Your task to perform on an android device: Open the Puma app and read the reviews for  PUMA X DAPPER DAN suede men's sneakers
Image 0: 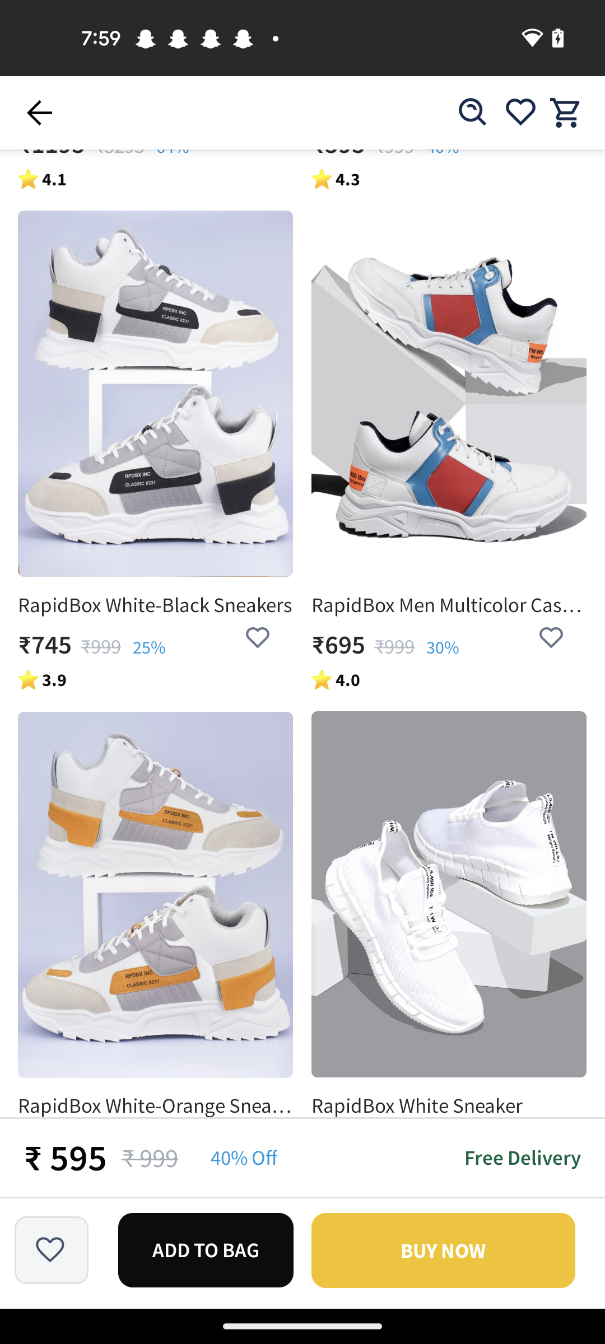
open puma app
Step 0: open app "PUMA"
Image 1: 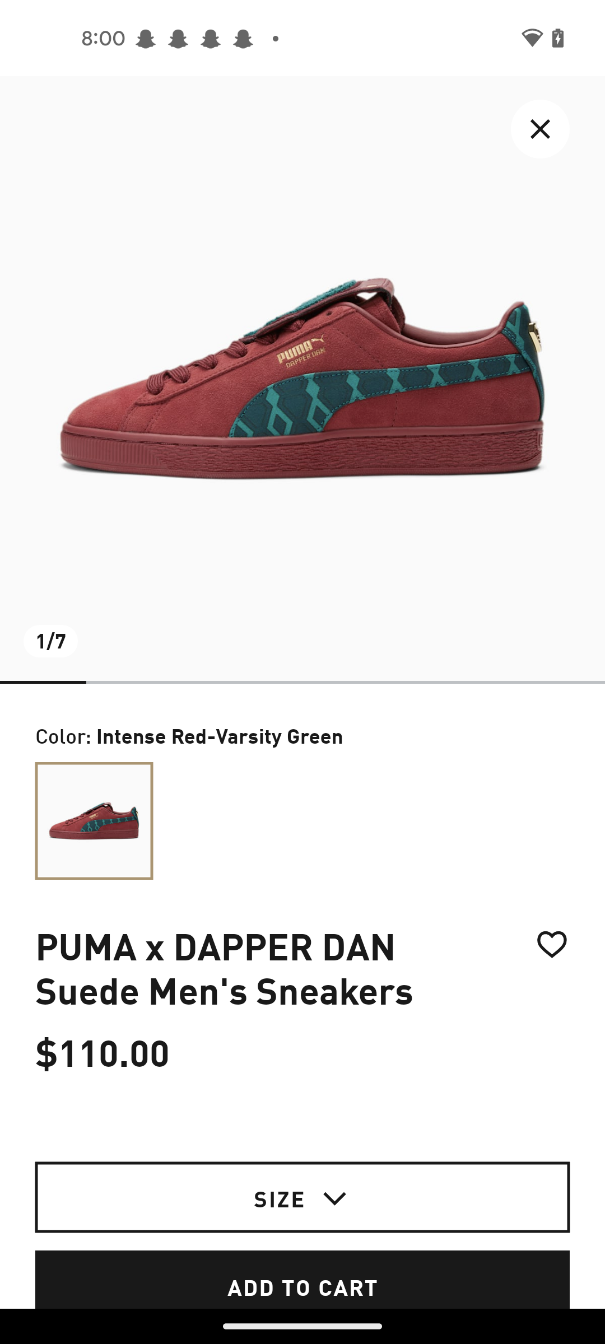
Swipe up to view the reviews option
Step 1: scroll down
Image 2: 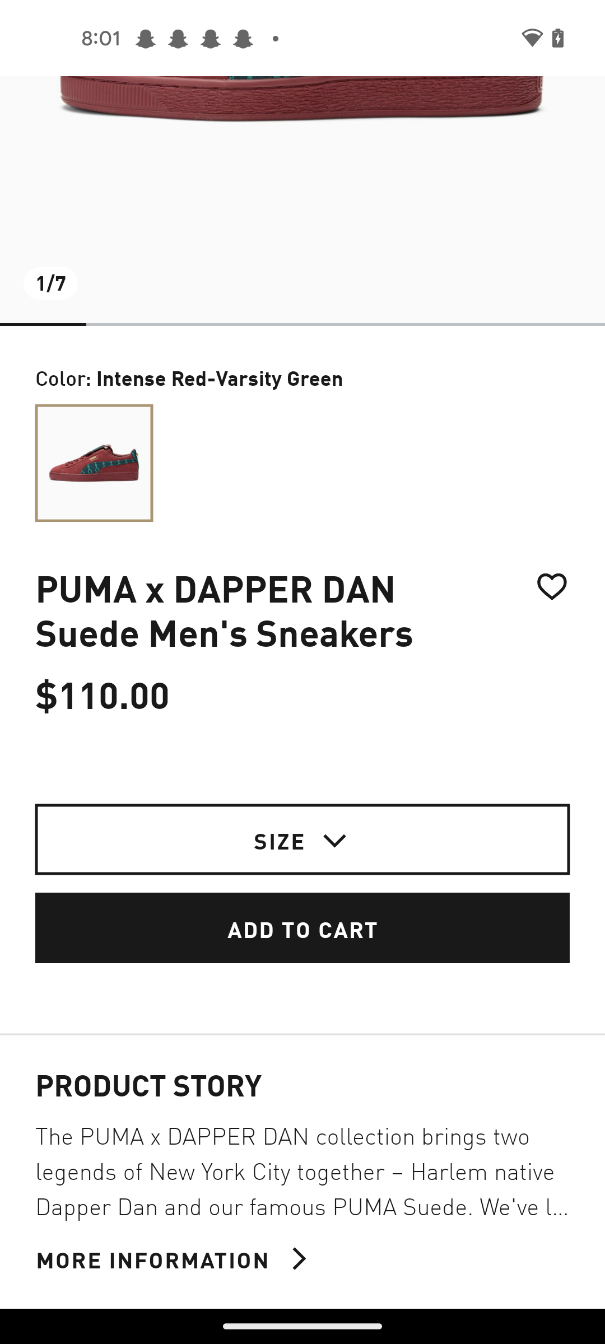
Swipe up to view the reviews option
Step 2: scroll down
Image 3: 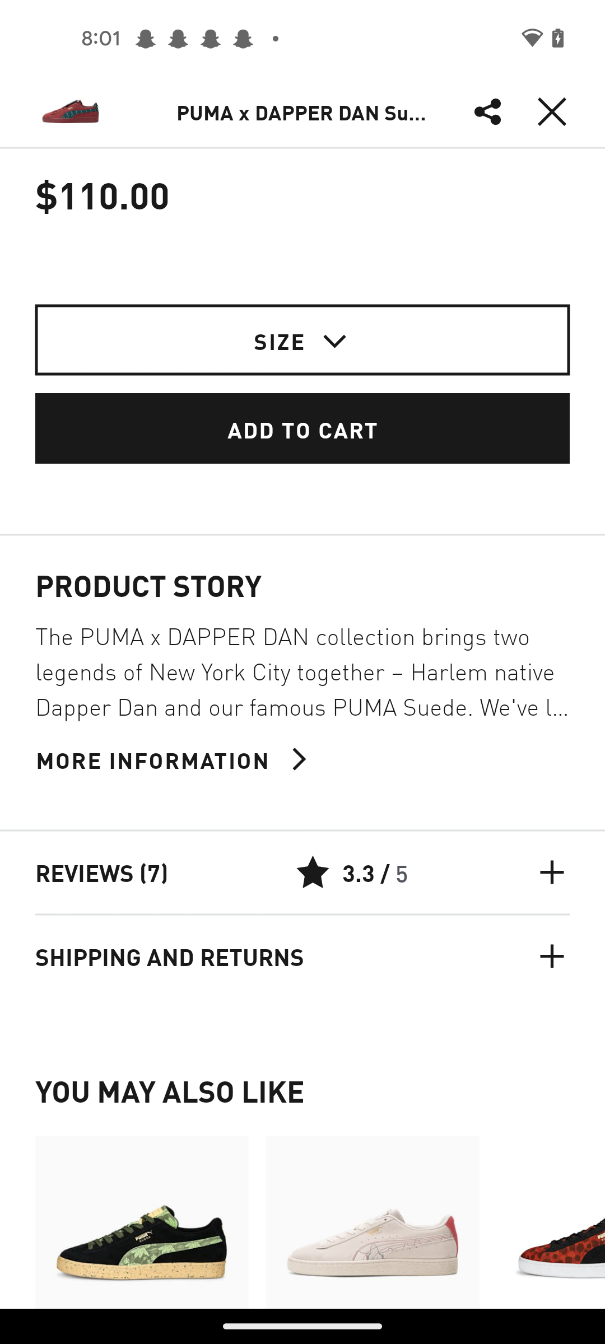
Click on the Reviews option
Step 3: click (101, 872)
Image 4: 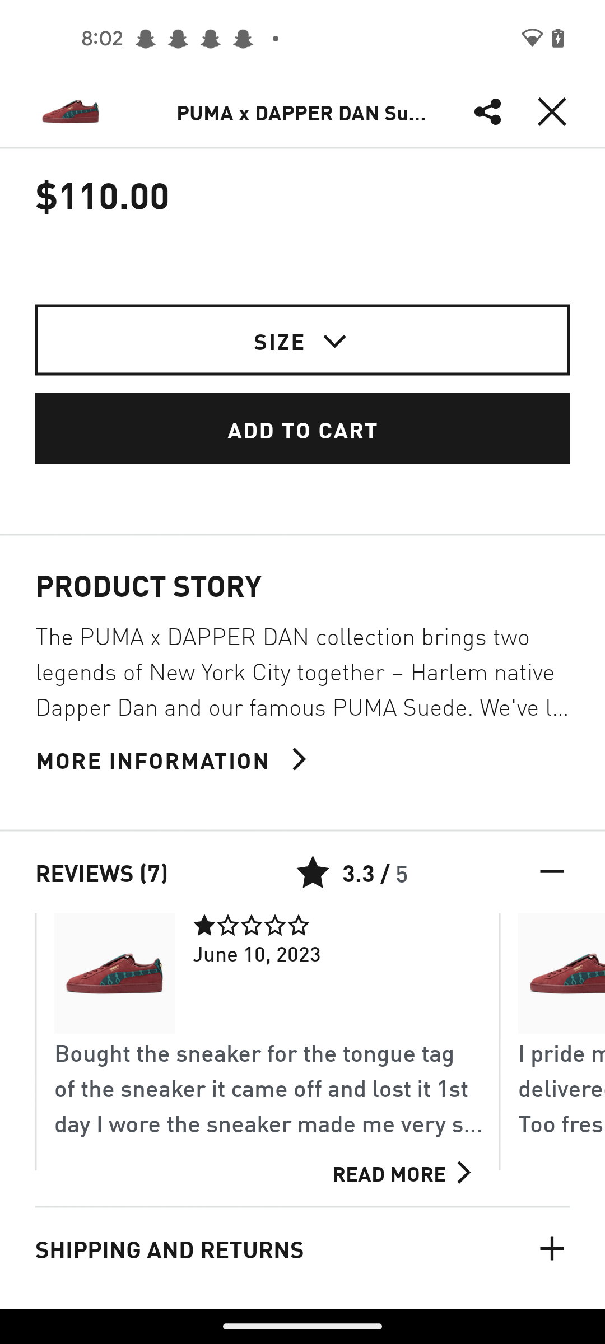
Swipe left to view more Reviews 
Step 4: scroll right
Image 5: 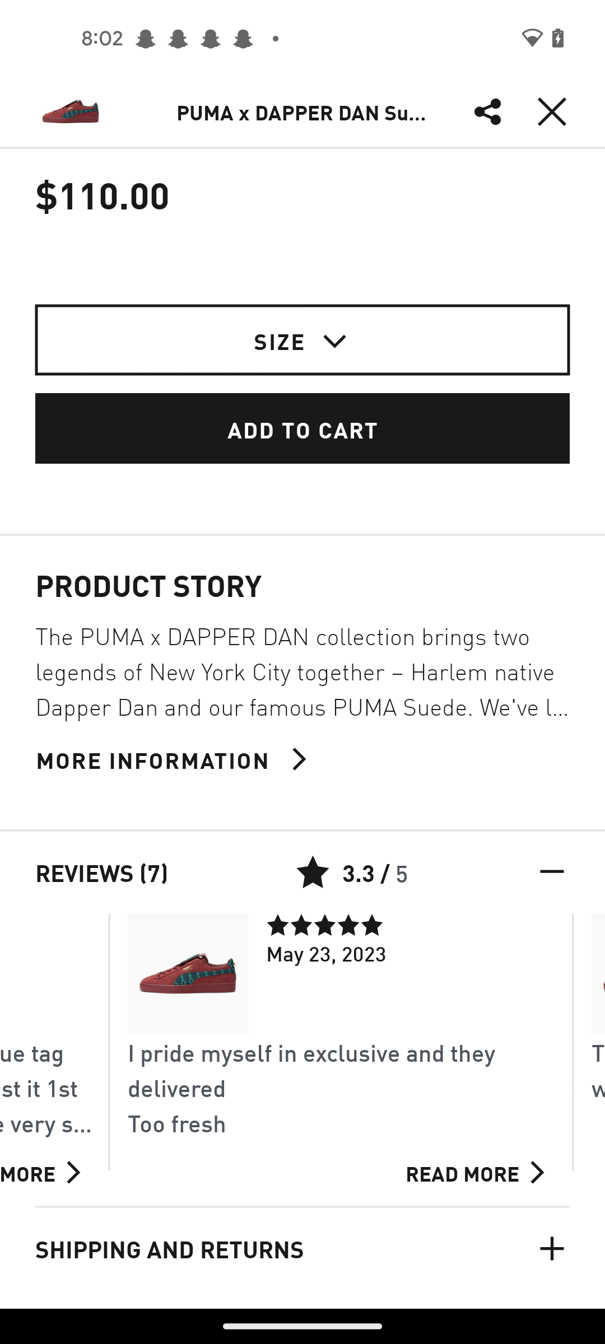
Swipe left to view more Reviews 
Step 5: scroll right
Image 6: 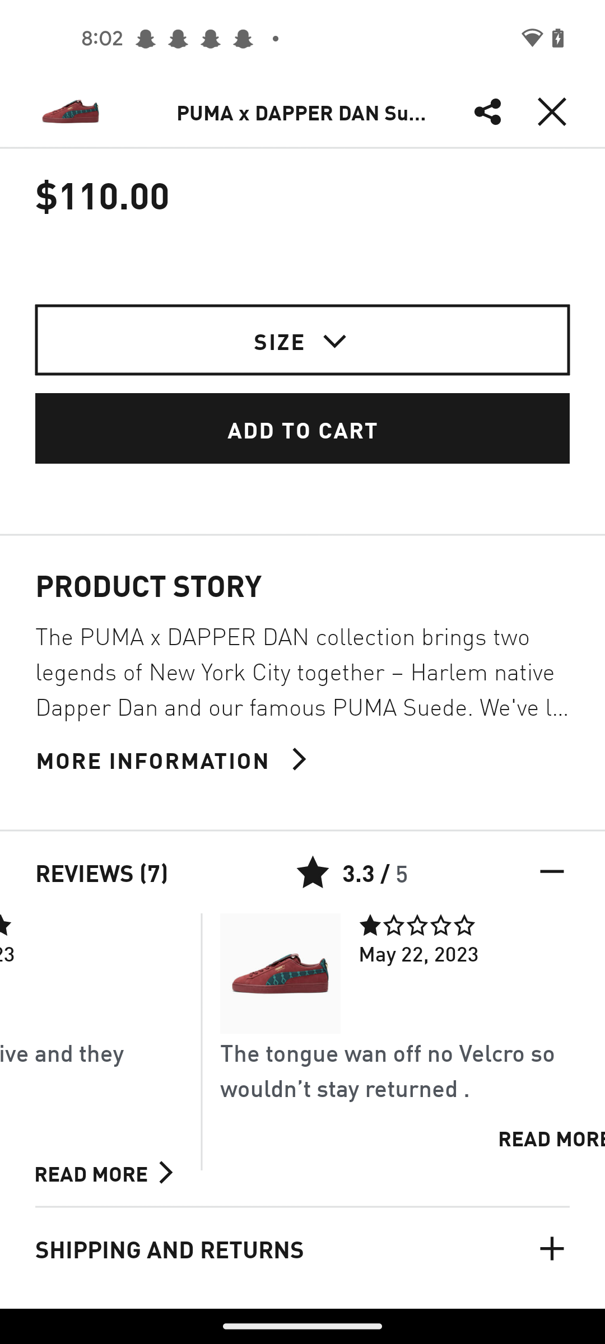
Swipe left to view more Reviews 
Step 6: scroll right
Image 7: 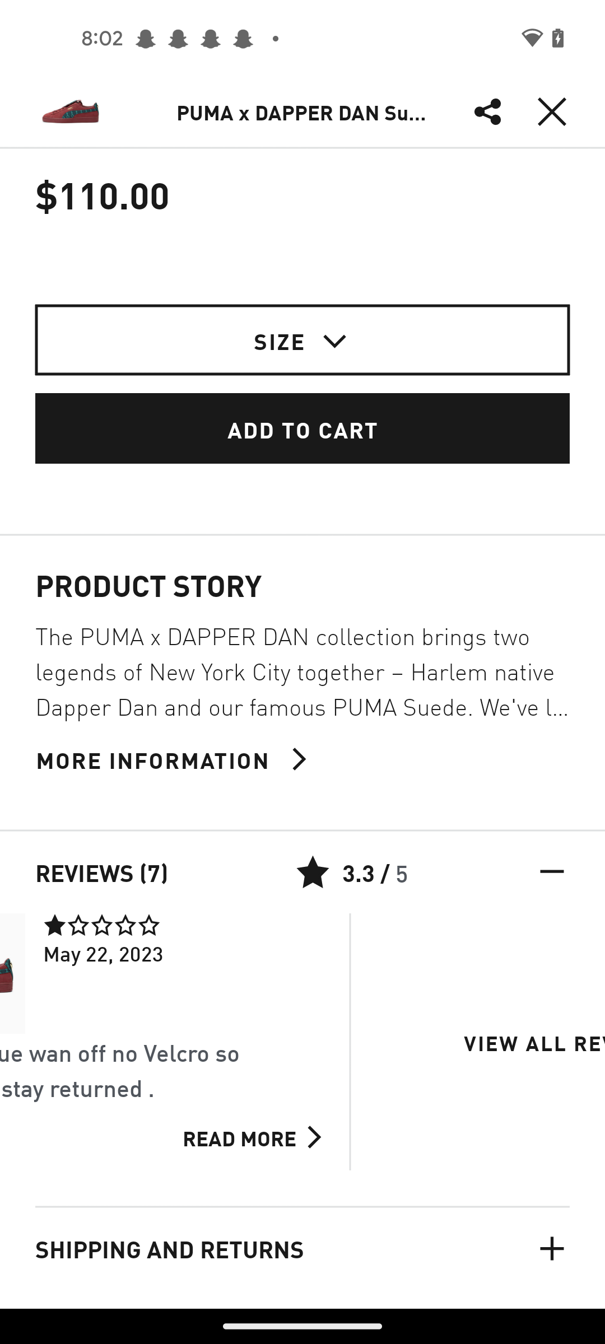
Swipe left to view more Reviews 
Step 7: scroll right
Image 8: 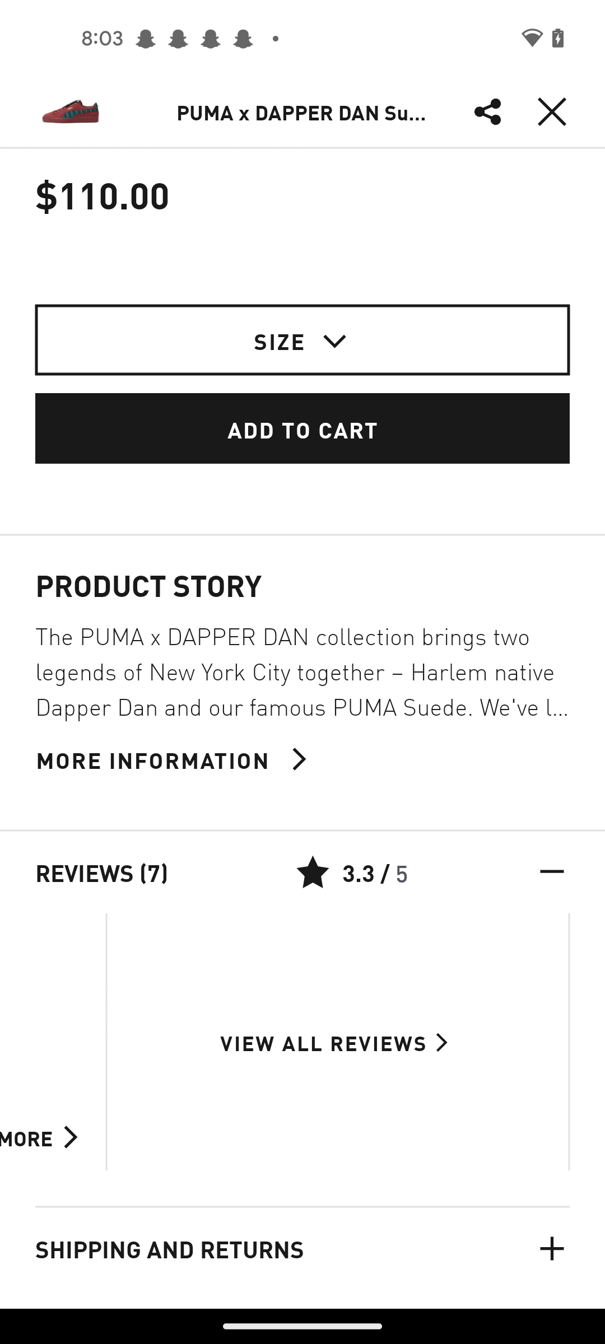
Click on the view all reviews options 
Step 8: click (323, 1042)
Image 9: 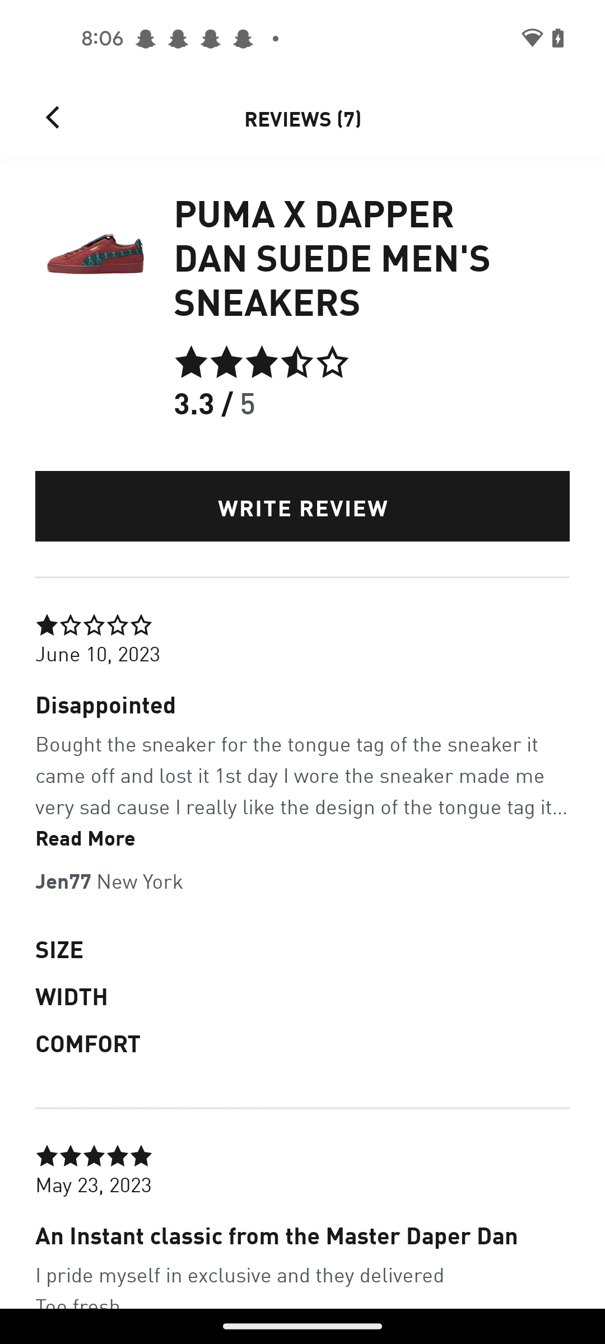
Swipe up 
Step 9: scroll down
Image 10: 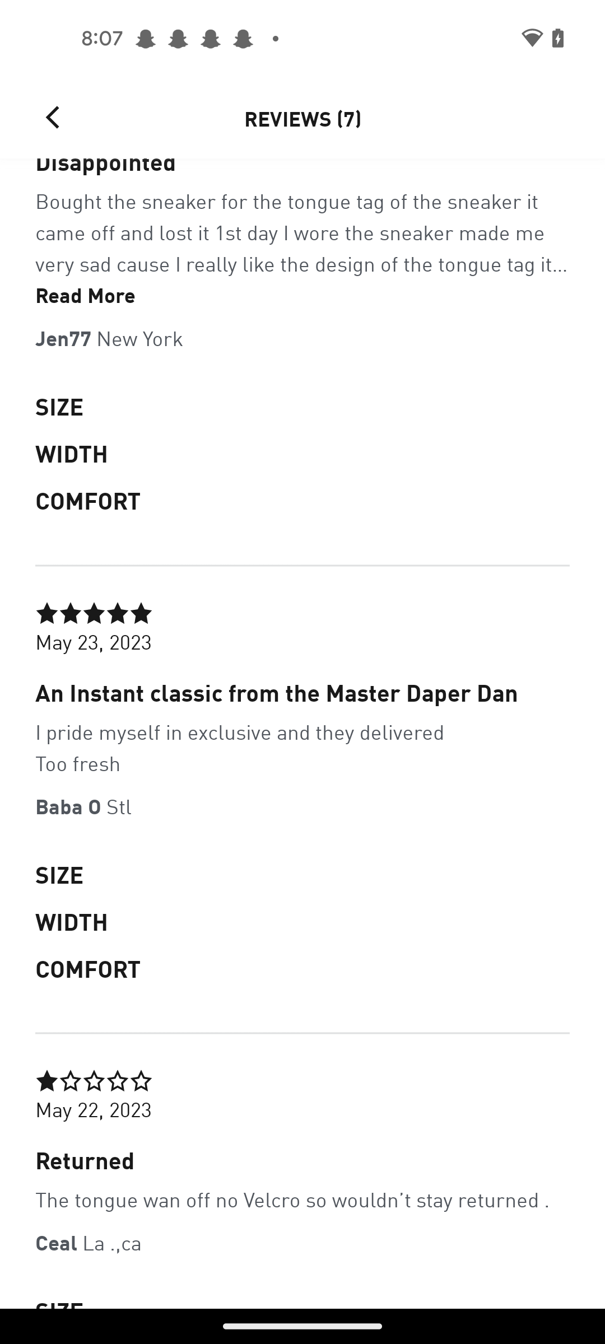
Swipe up 
Step 10: scroll down
Image 11: 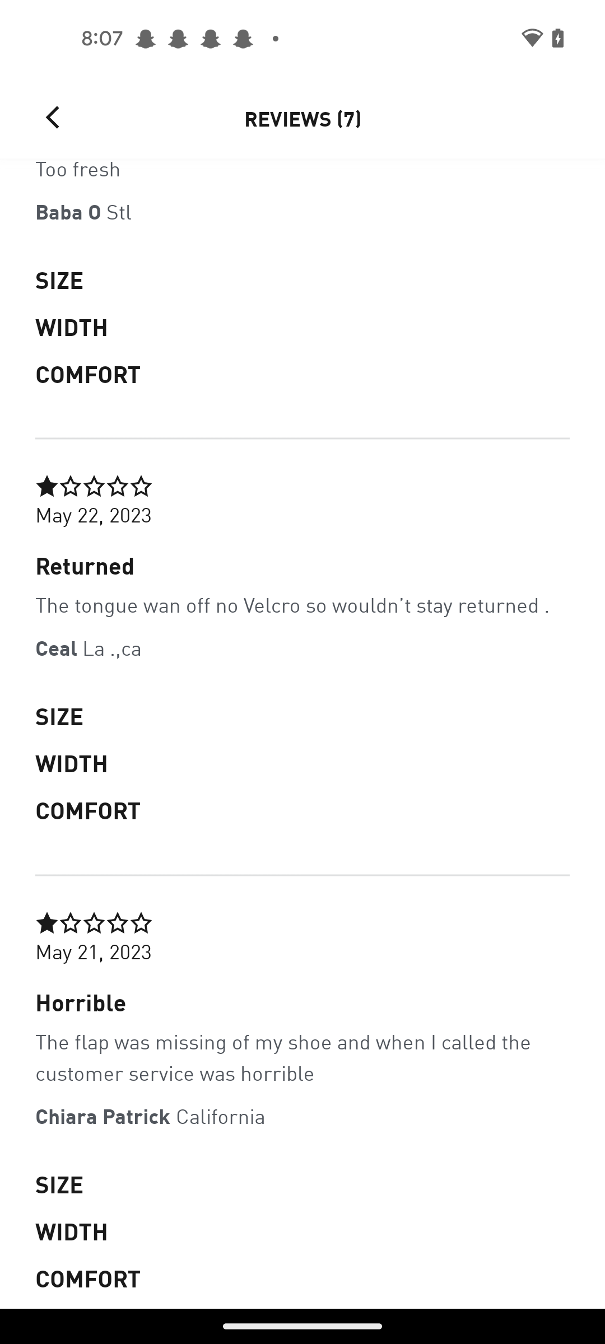
Swipe up 
Step 11: scroll down
Image 12: 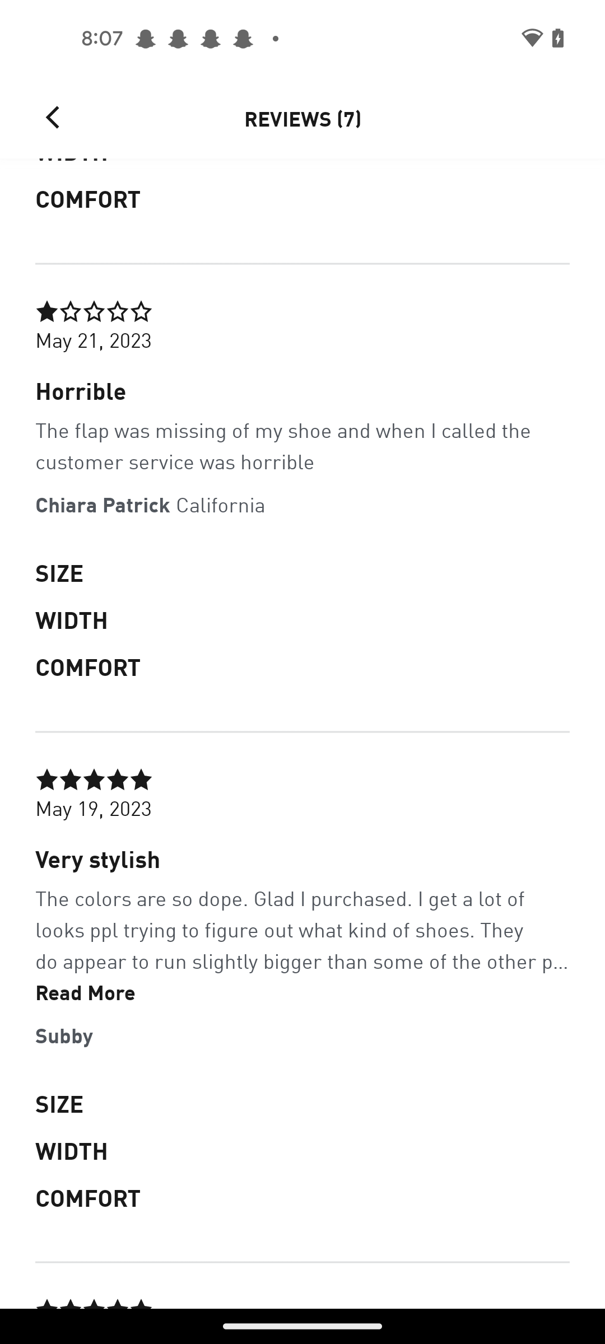
Swipe up 
Step 12: scroll down
Image 13: 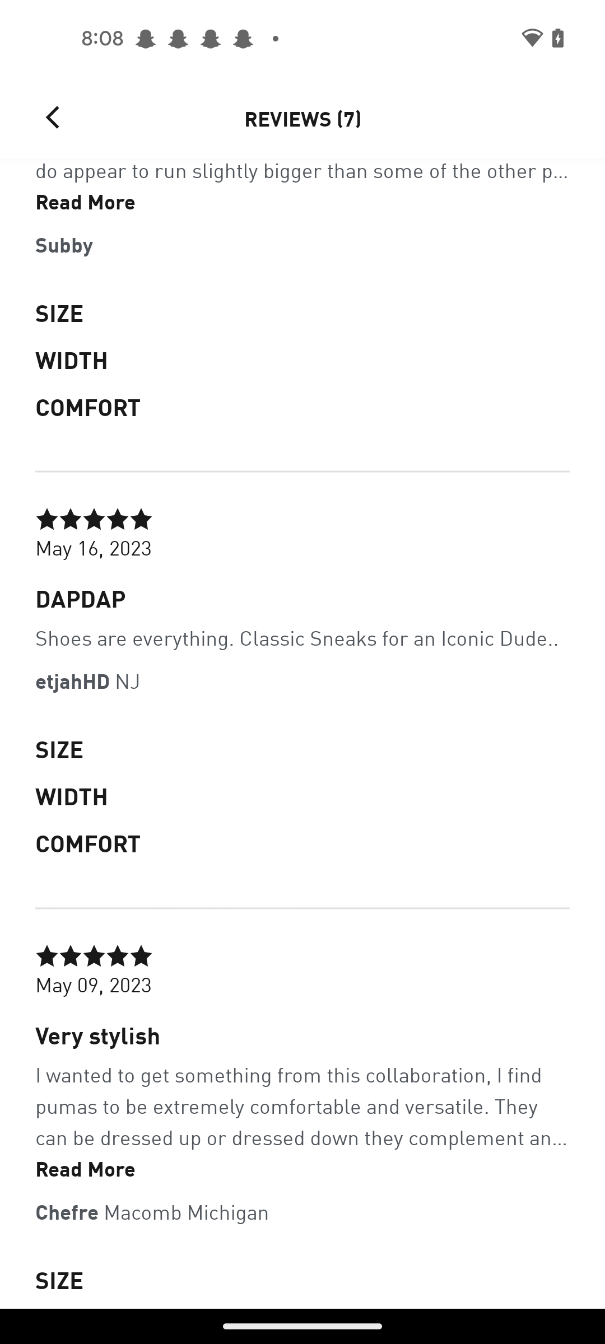
Swipe up 
Step 13: scroll down